Your task to perform on an android device: Delete the New Client Updates note in the note app
Image 0: 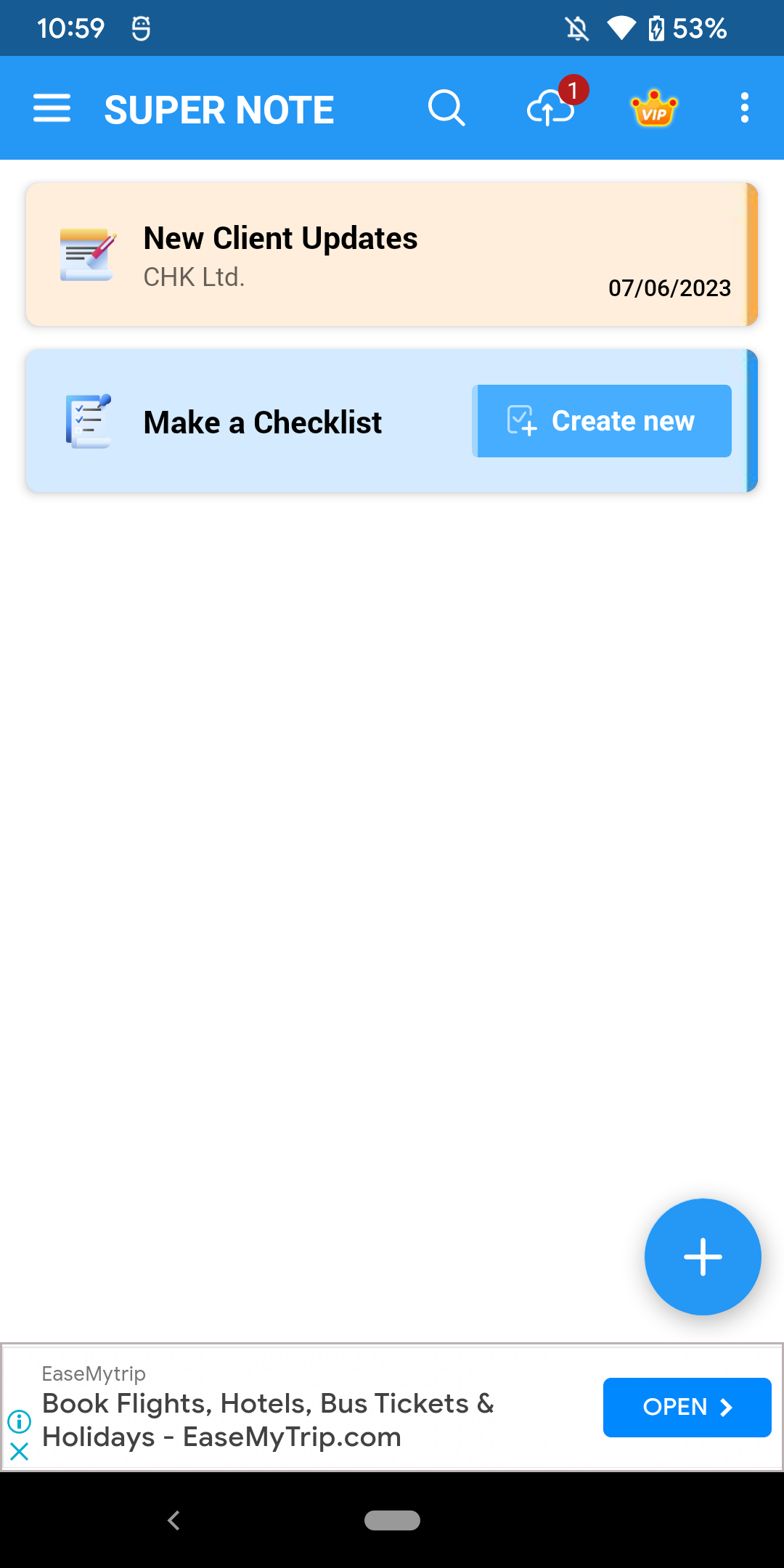
click on the New Client Updates note at the top
Step 0: click (376, 254)
Image 1: 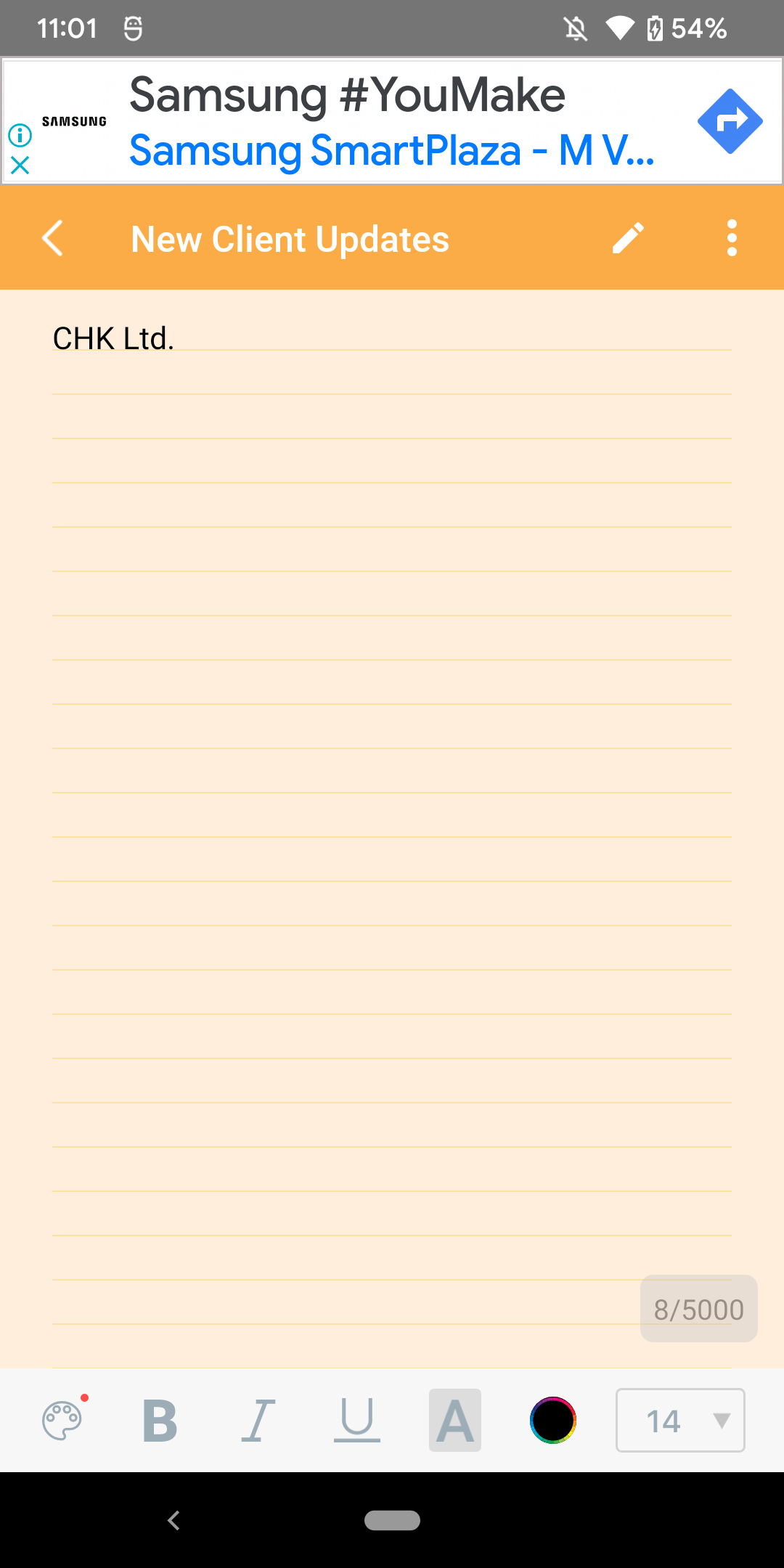
click on three dots at the top right corner of the screen
Step 1: click (736, 246)
Image 3: 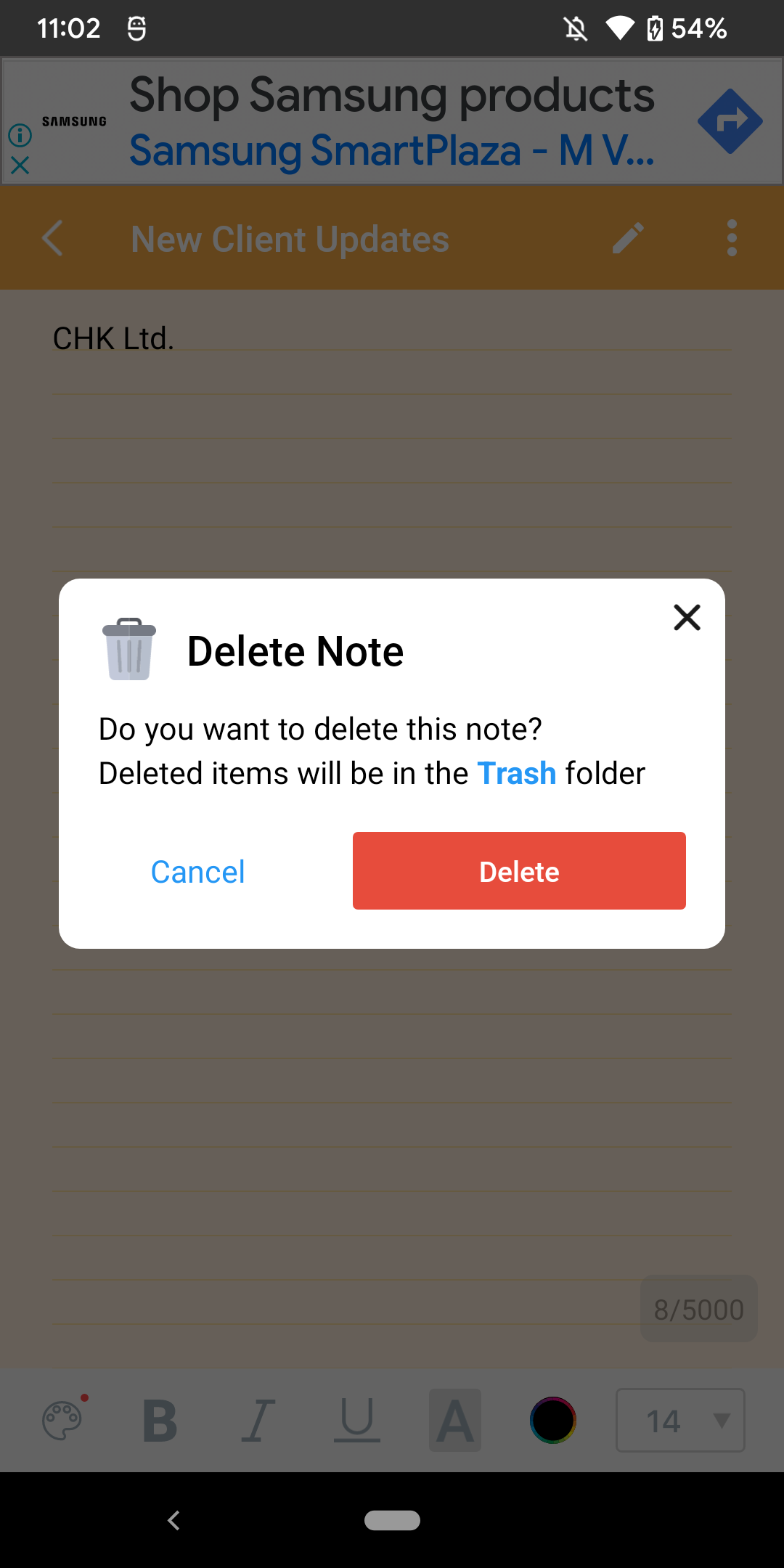
click on Delete to confirm
Step 3: click (519, 870)